Your task to perform on an android device: View the front and back sides of Duke solid navy blue mens sports shoes on the Nykaa Fashion
Image 0: 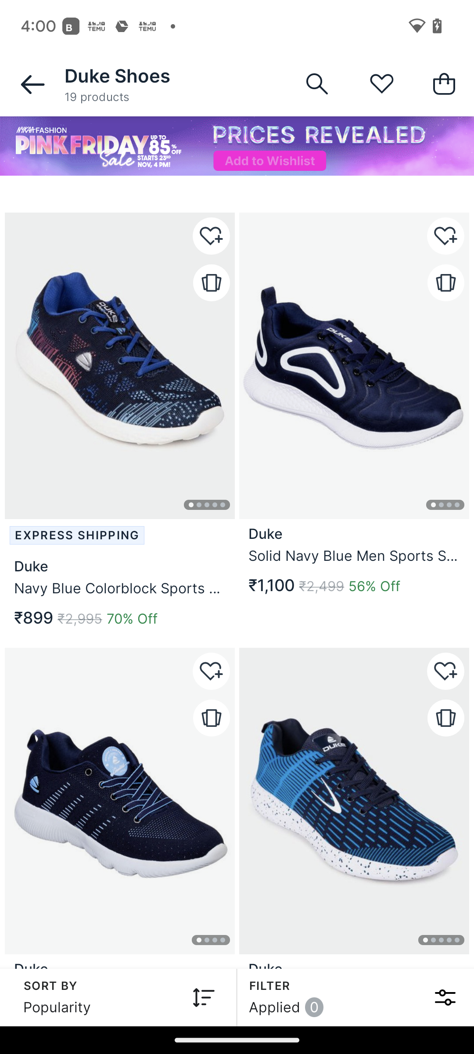
Click on the second image on the right side of the screen.
Step 0: click (368, 366)
Image 1: 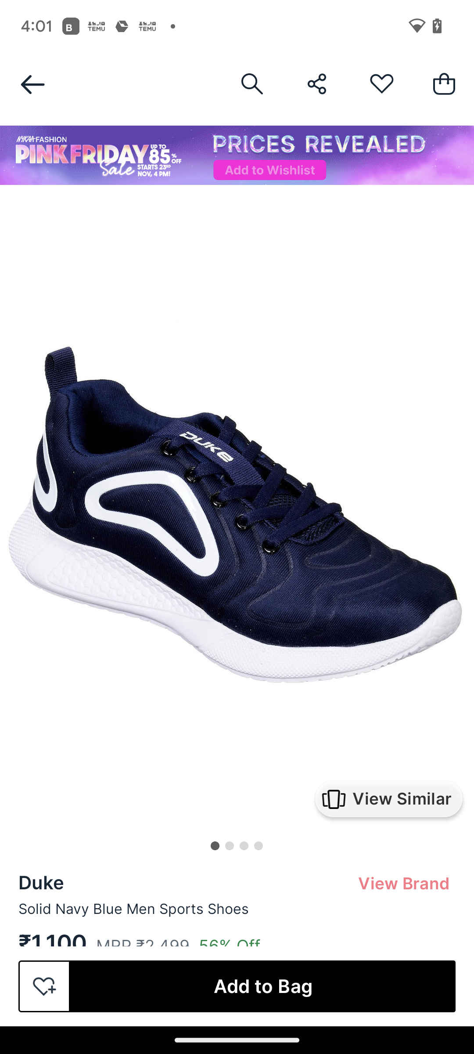
Scroll left on the image.
Step 1: scroll right